Your task to perform on an android device: I have an important appointment with a client, so I search for a formal coat in the Amazon app.
Image 0: 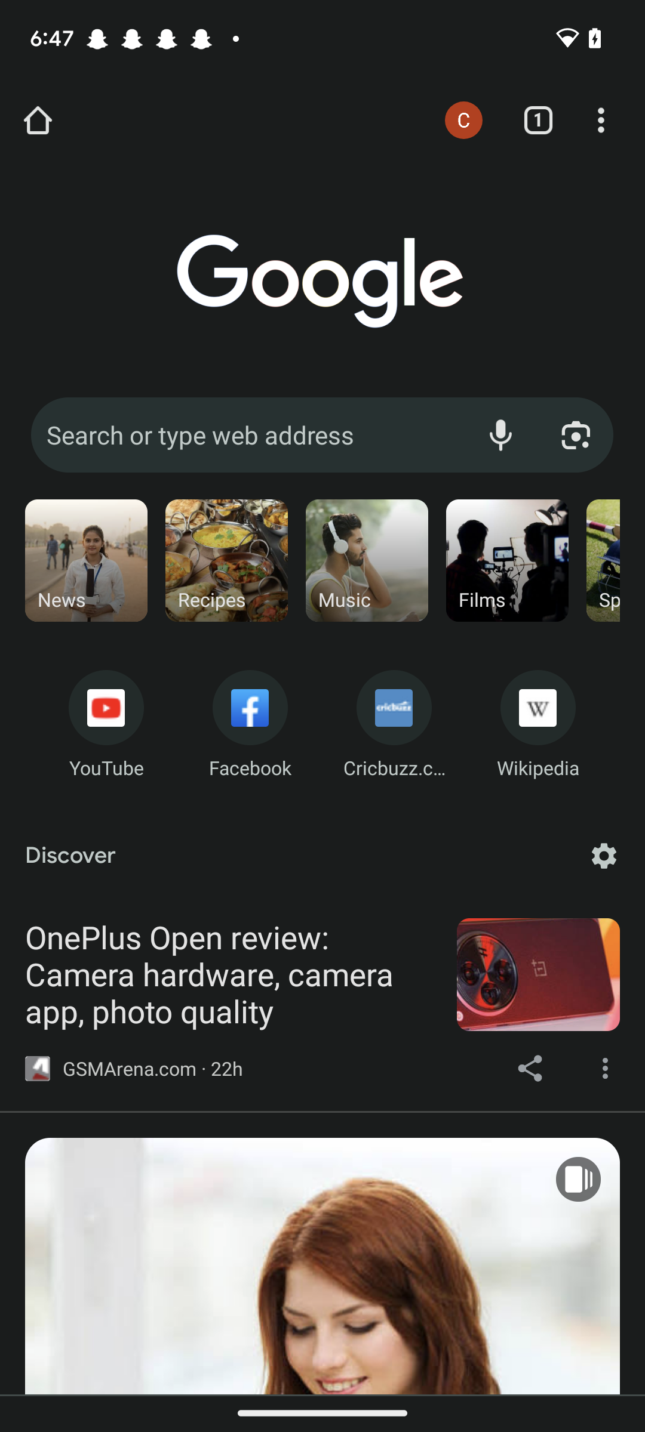
Open the Amazon app
Step 0: open app "Amazon"
Image 1: 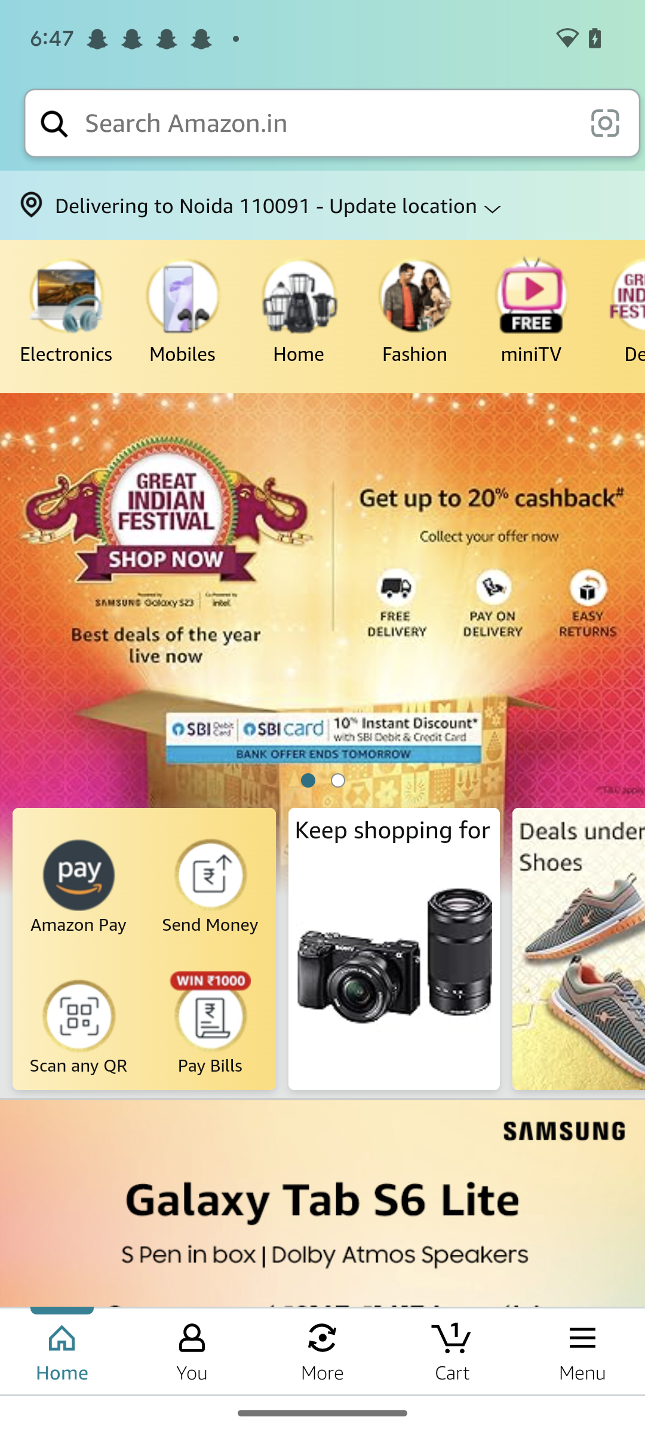
Click on the search bar at the top of the screen
Step 1: click (327, 123)
Image 2: 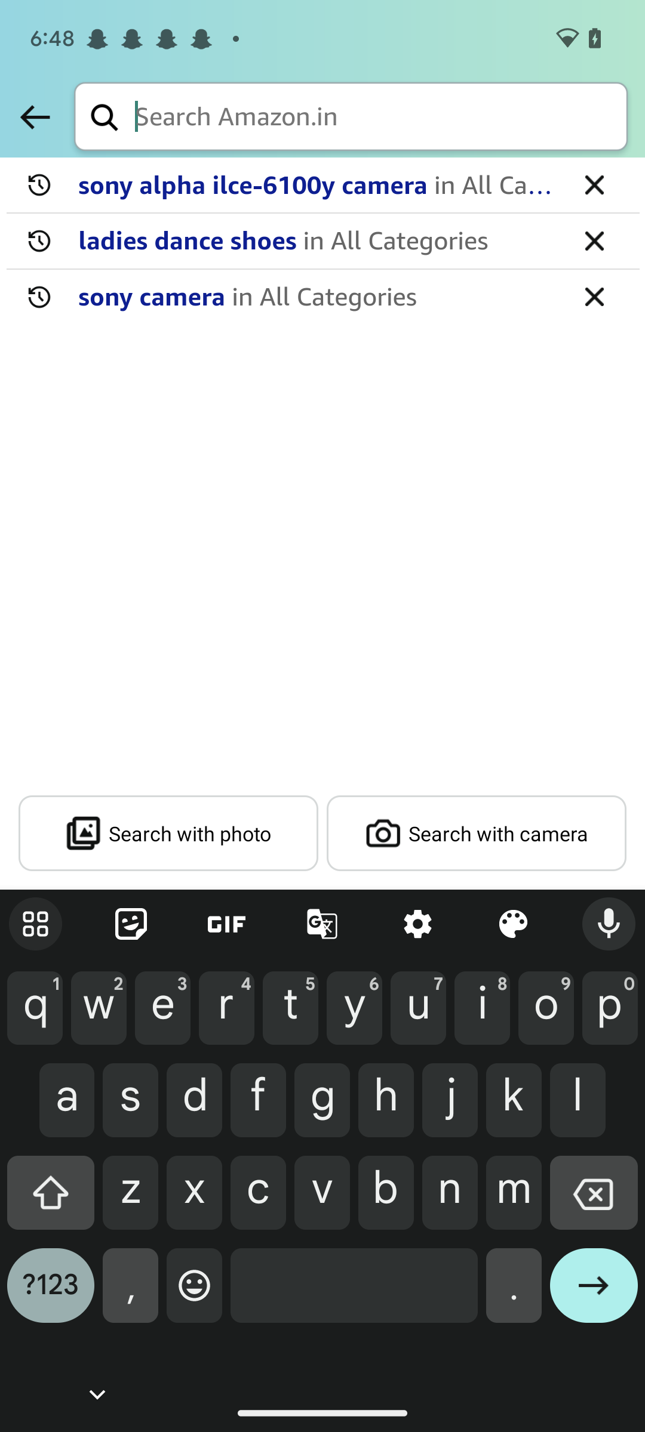
Search for formal coat for women
Step 2: type "Formal coat for women"
Image 3: 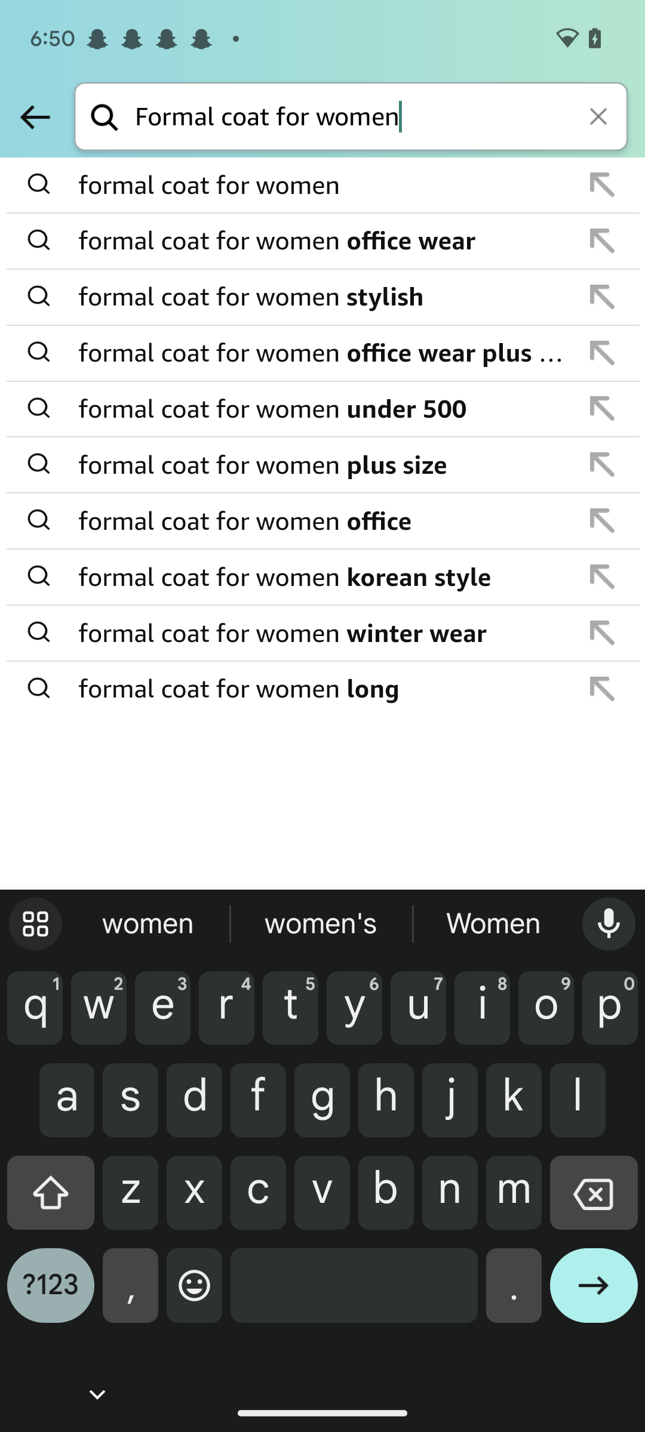
Click on the first suggested result in the list
Step 3: click (324, 186)